Your task to perform on an android device: I want to meet my son for important work, who lives in Berlin, so search for the schedule of buses from Ulm to Berlin on November 6th in the Infobus app.
Image 0: 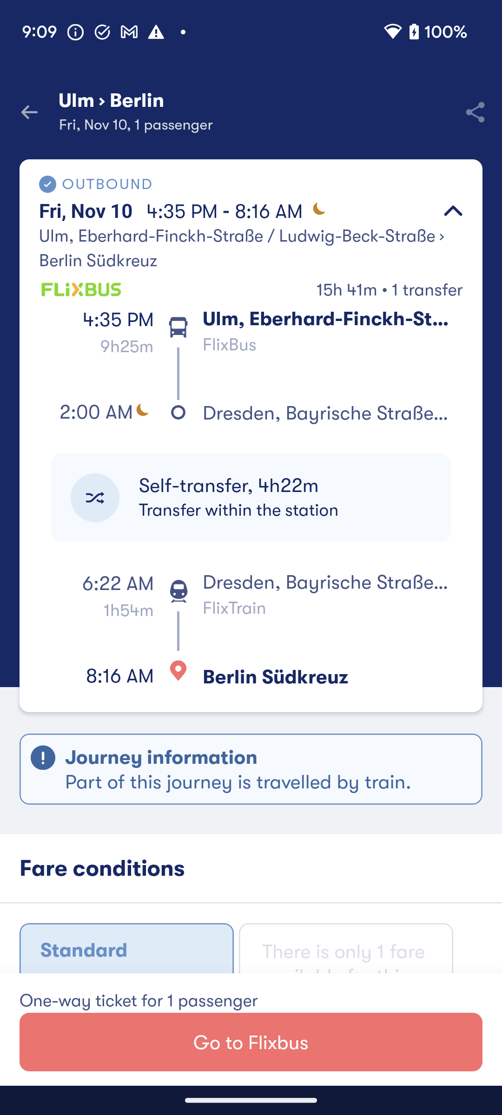
Open the Infobus app.
Step 0: open app "INFOBUS"
Image 1: 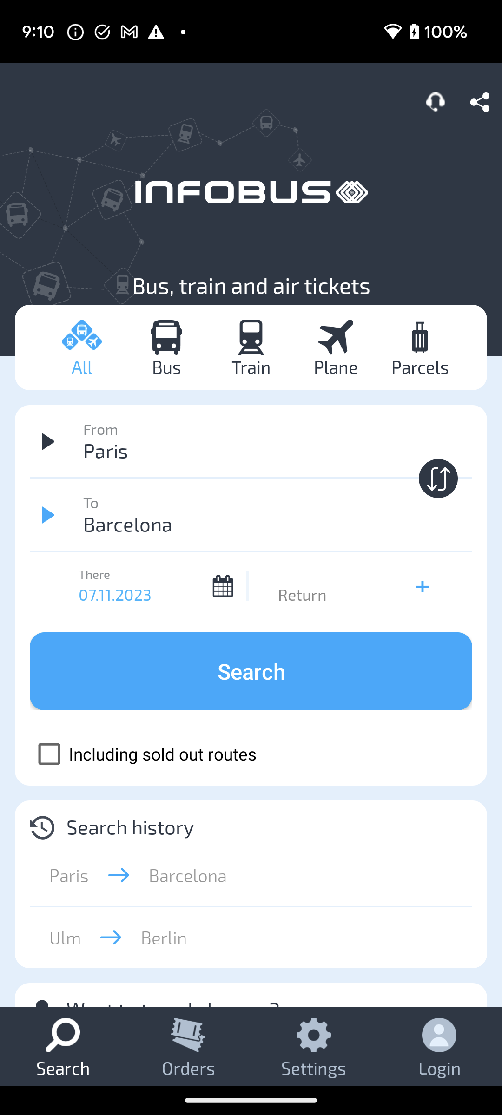
Click on the bus tab to view the schedule for buses.
Step 1: click (166, 337)
Image 2: 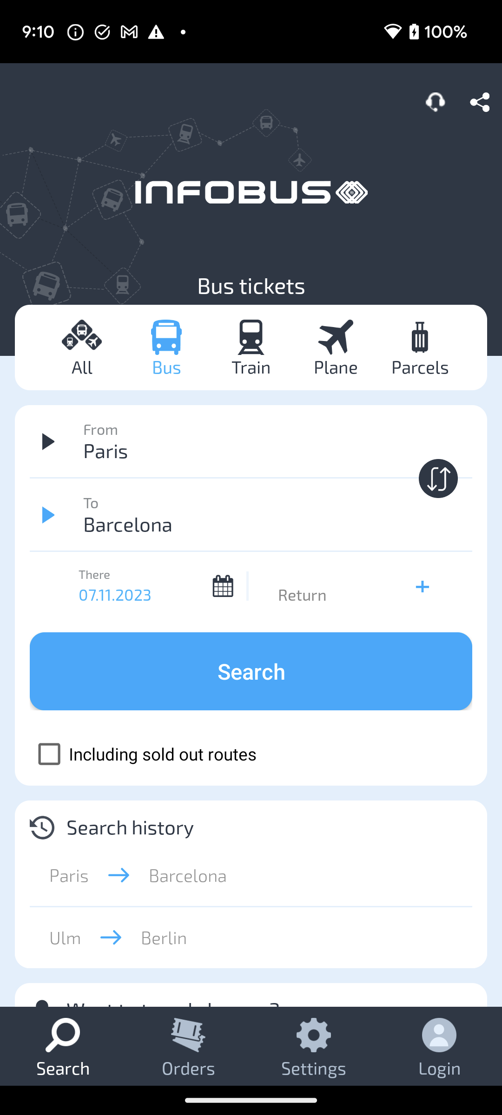
Click on the first input box to enter the departure location.
Step 2: click (241, 451)
Image 3: 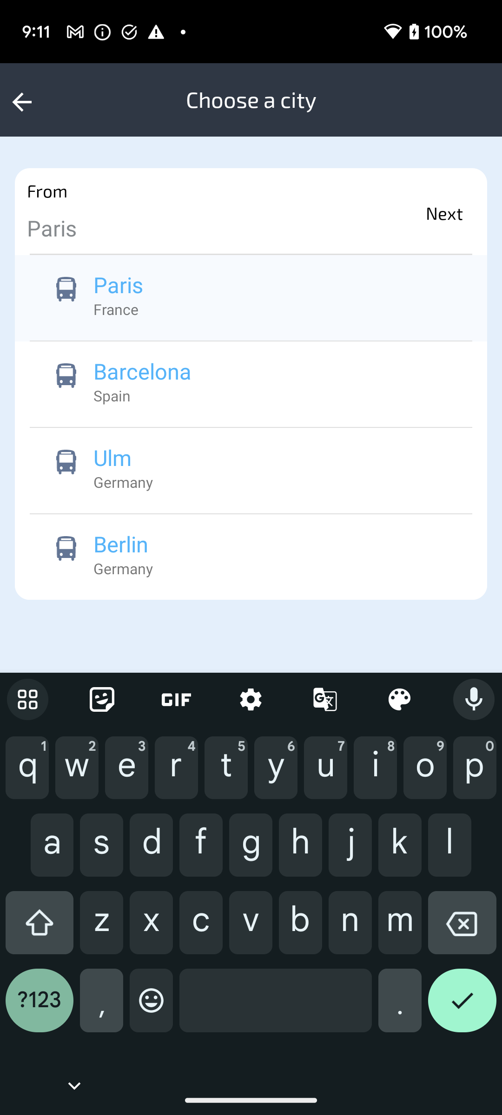
Type Ulm in the search location bar.
Step 3: type "Ulm"
Image 4: 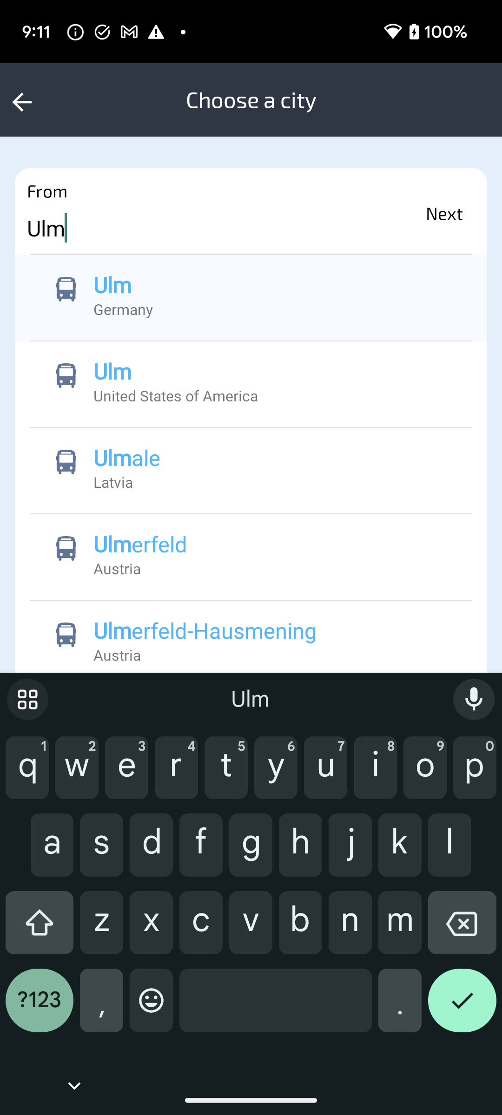
Click on the Ulm Germany to select the departure location.
Step 4: click (270, 298)
Image 5: 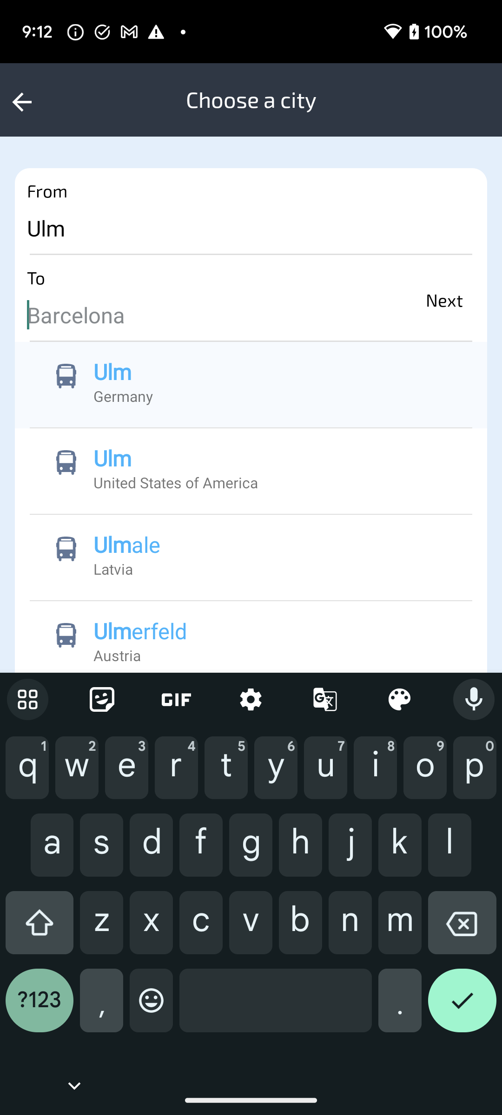
Type Berlin in the second input box for destination location.
Step 5: type "Berlin"
Image 6: 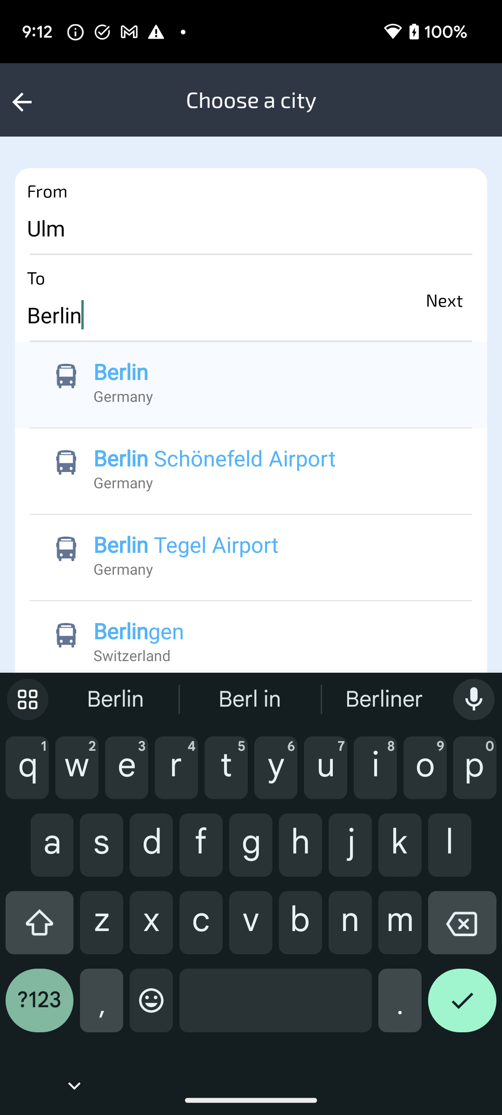
Click on the Berlin Germany to select the destination location.
Step 6: click (270, 384)
Image 7: 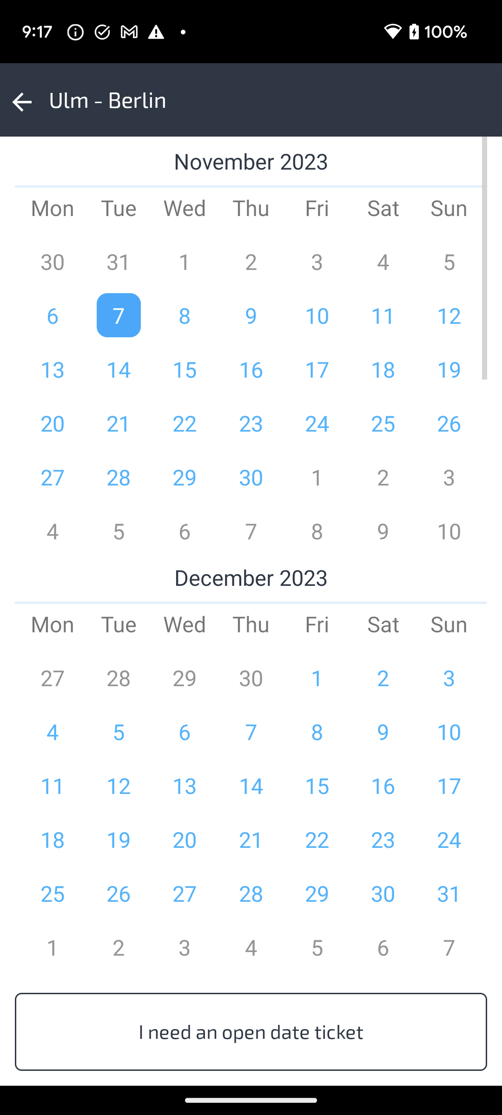
Click on the November 6th to select the date of journey.
Step 7: click (52, 315)
Image 8: 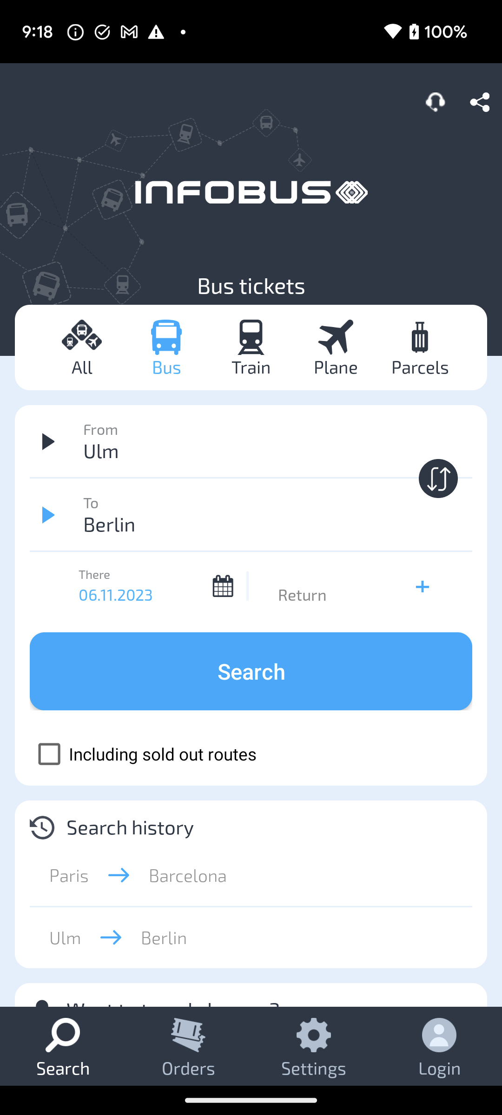
Click on the Search button to search for the schedule of buses.
Step 8: click (251, 671)
Image 9: 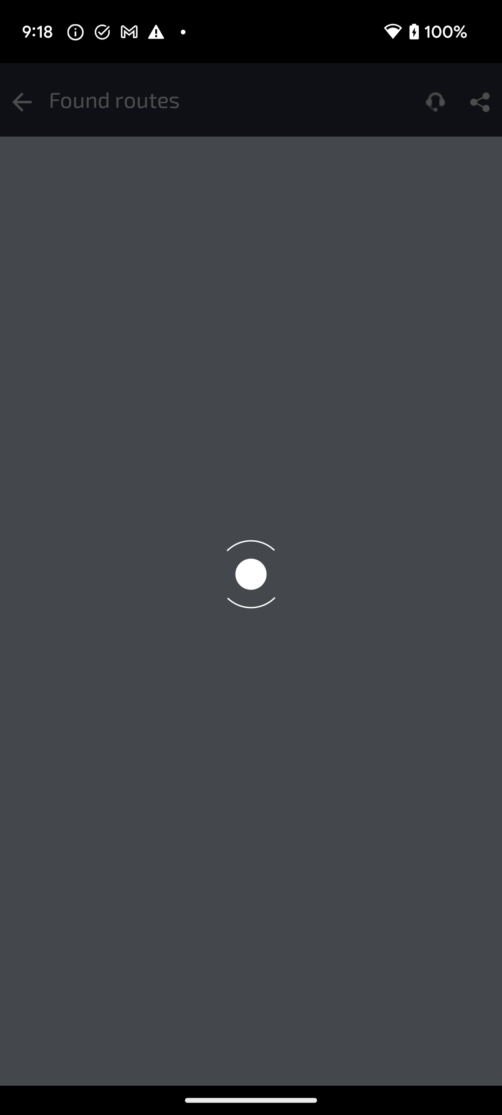
Click on the Search button to search for the schedule of buses.
Step 9: wait